Your task to perform on an android device: My friend has suggested using Adidas running shoes for better comfort and quality. Look for running shoes with the Adidas brand filter in the eBay app.
Image 0: 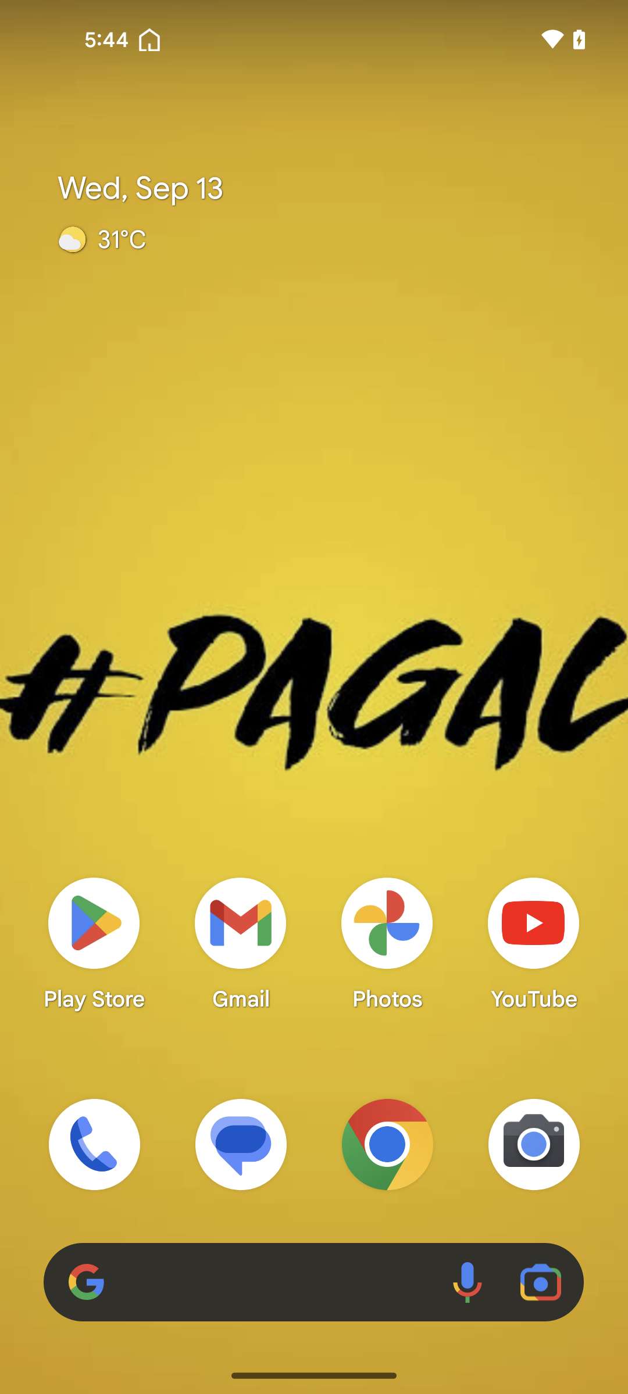
Open the eBay app
Step 0: open app "eBay"
Image 1: 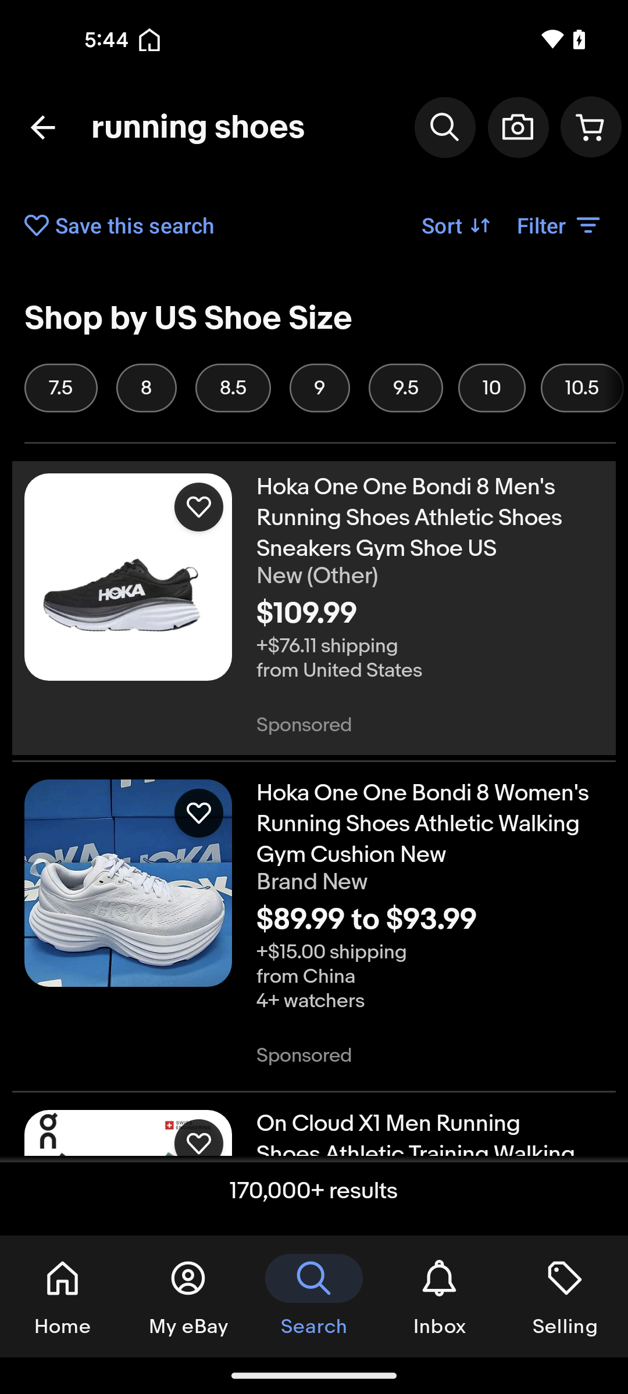
Click on the Filter button at the top right corner below the shopping cart icon
Step 1: click (560, 225)
Image 2: 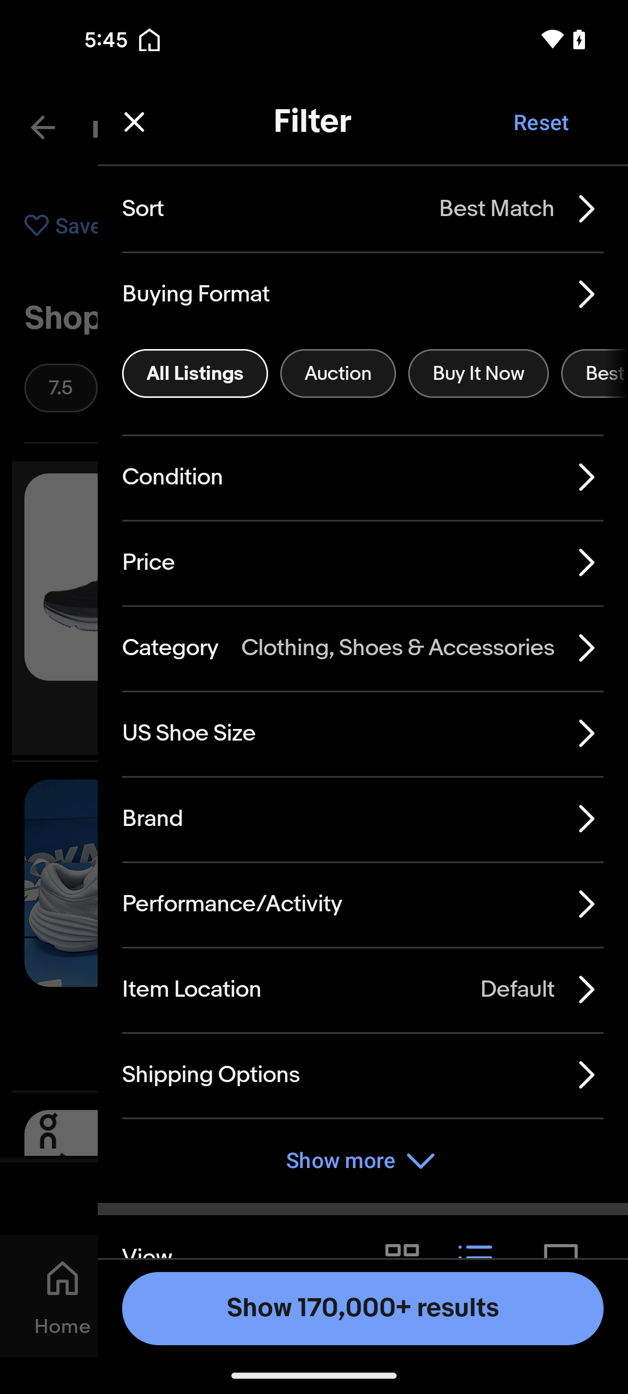
Click on the Brand filter
Step 2: click (152, 818)
Image 3: 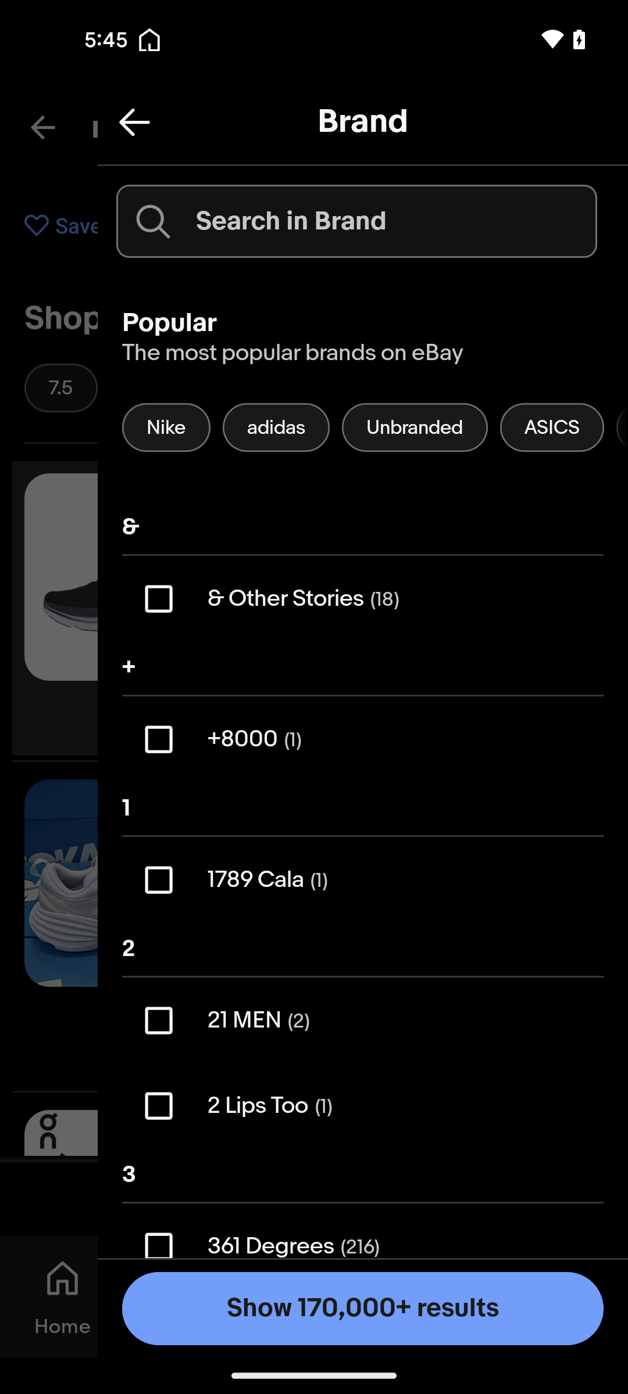
Select the Adidas brand filter
Step 3: click (276, 427)
Image 4: 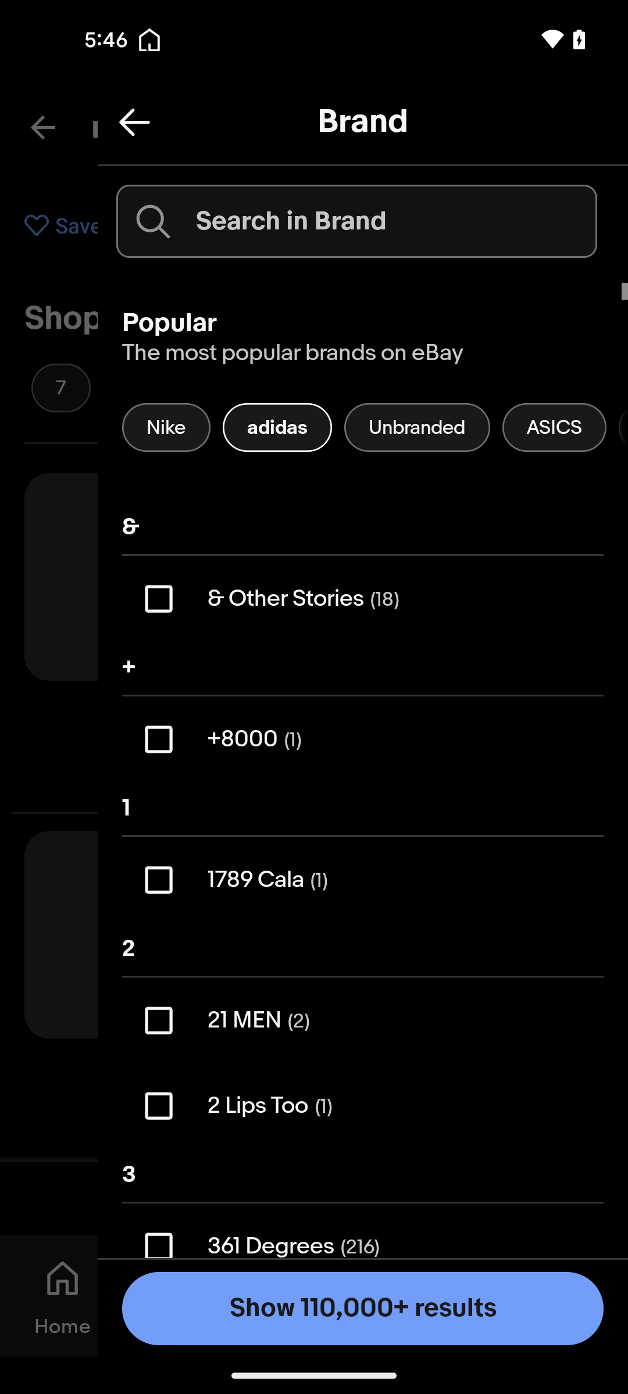
Click on the Show results button at the bottom of the screen
Step 4: click (314, 1296)